Your task to perform on an android device: Open the Asos app, I would like to browse for Partywear for my wife as she will join the bussiness party with me.
Image 0: 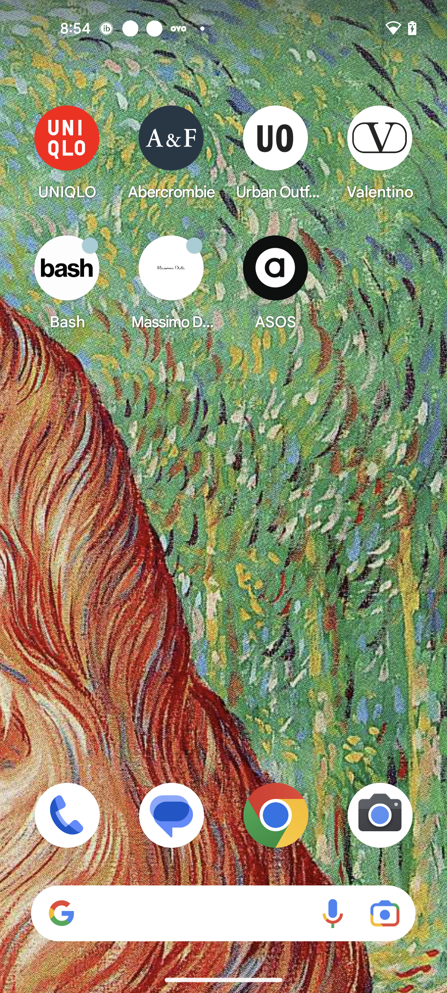
Open the Asos app
Step 0: open app "ASOS"
Image 1: 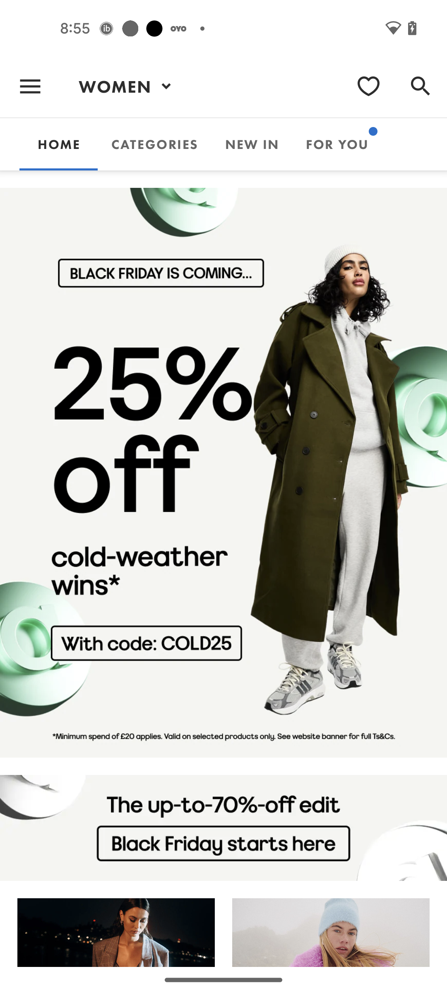
Swipe up to view party wear category
Step 1: scroll down
Image 2: 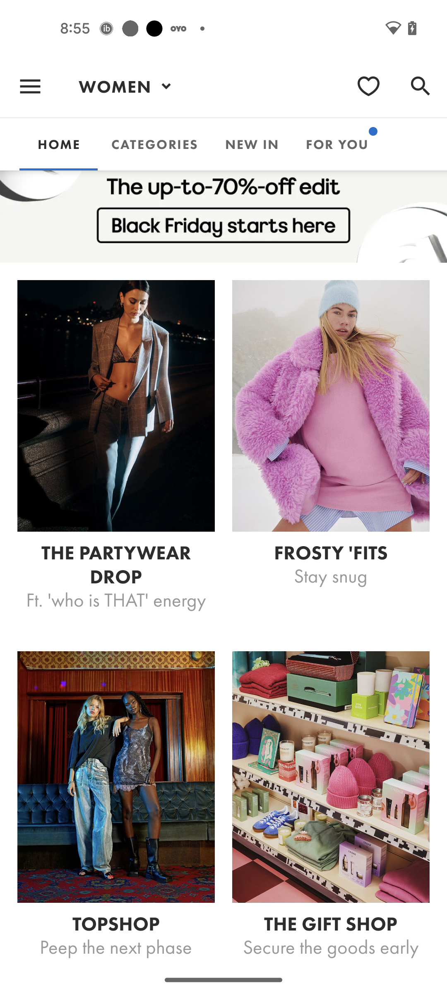
Click on the partywear category
Step 2: click (116, 564)
Image 3: 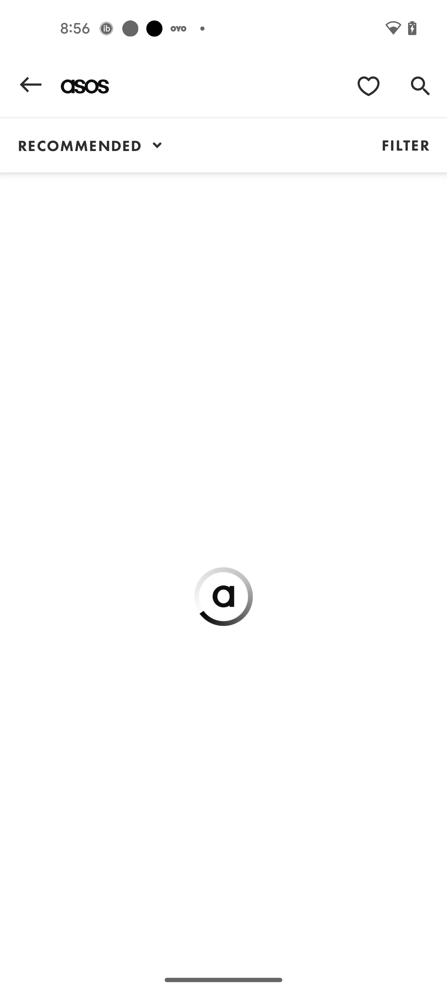
Click on the partywear category
Step 3: wait
Image 4: 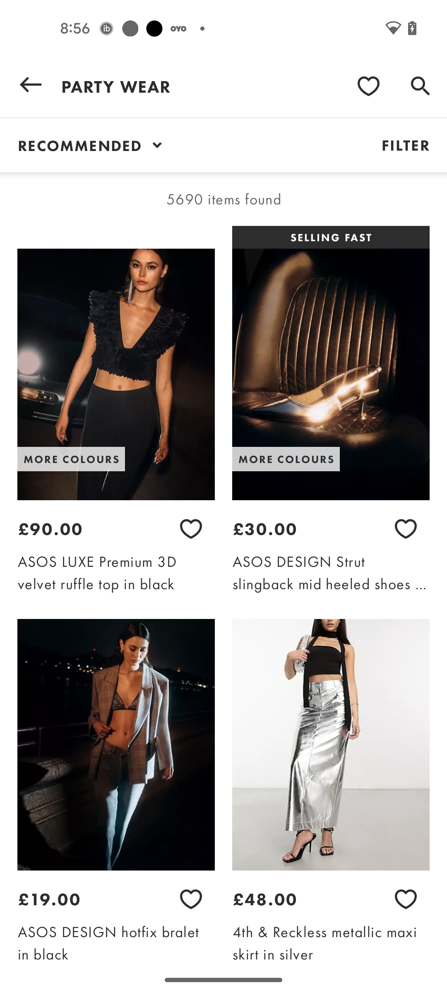
Swipe up to view more
Step 4: scroll down
Image 6: 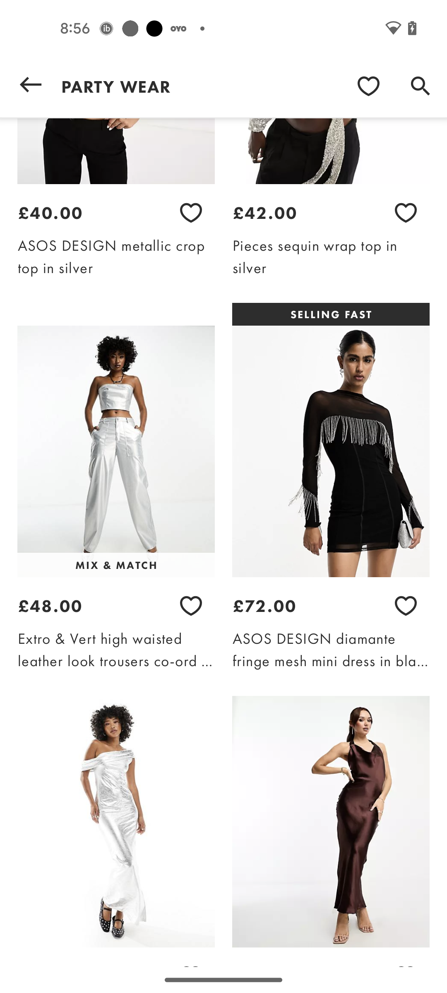
Swipe up to view more
Step 6: scroll down